Your task to perform on an android device: This video channel This American Life content is appealing to me. That's why I want to subscribe to the channel so that I may view all of the latest videos released on this channel.
Image 0: 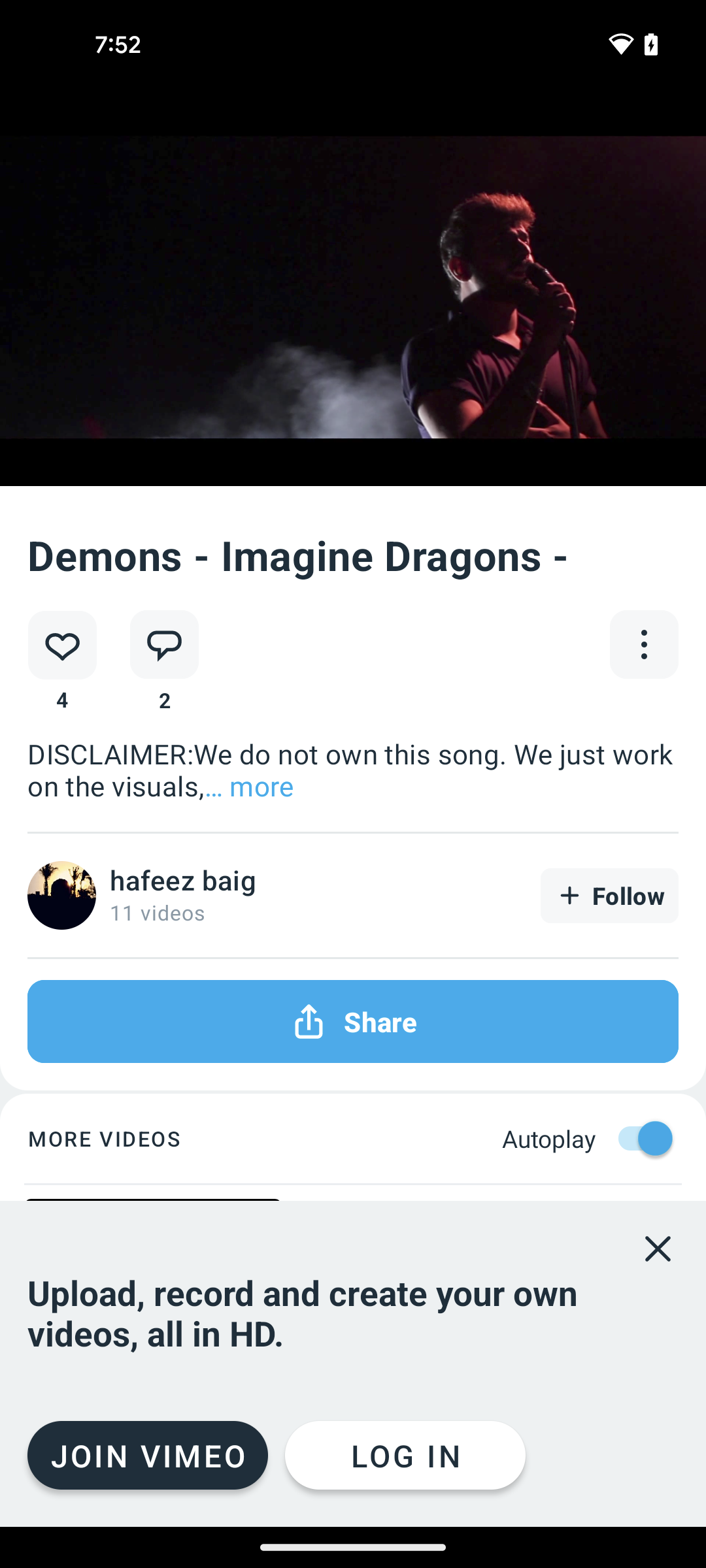
open the Youtube app
Step 0: open app "YouTube"
Image 1: 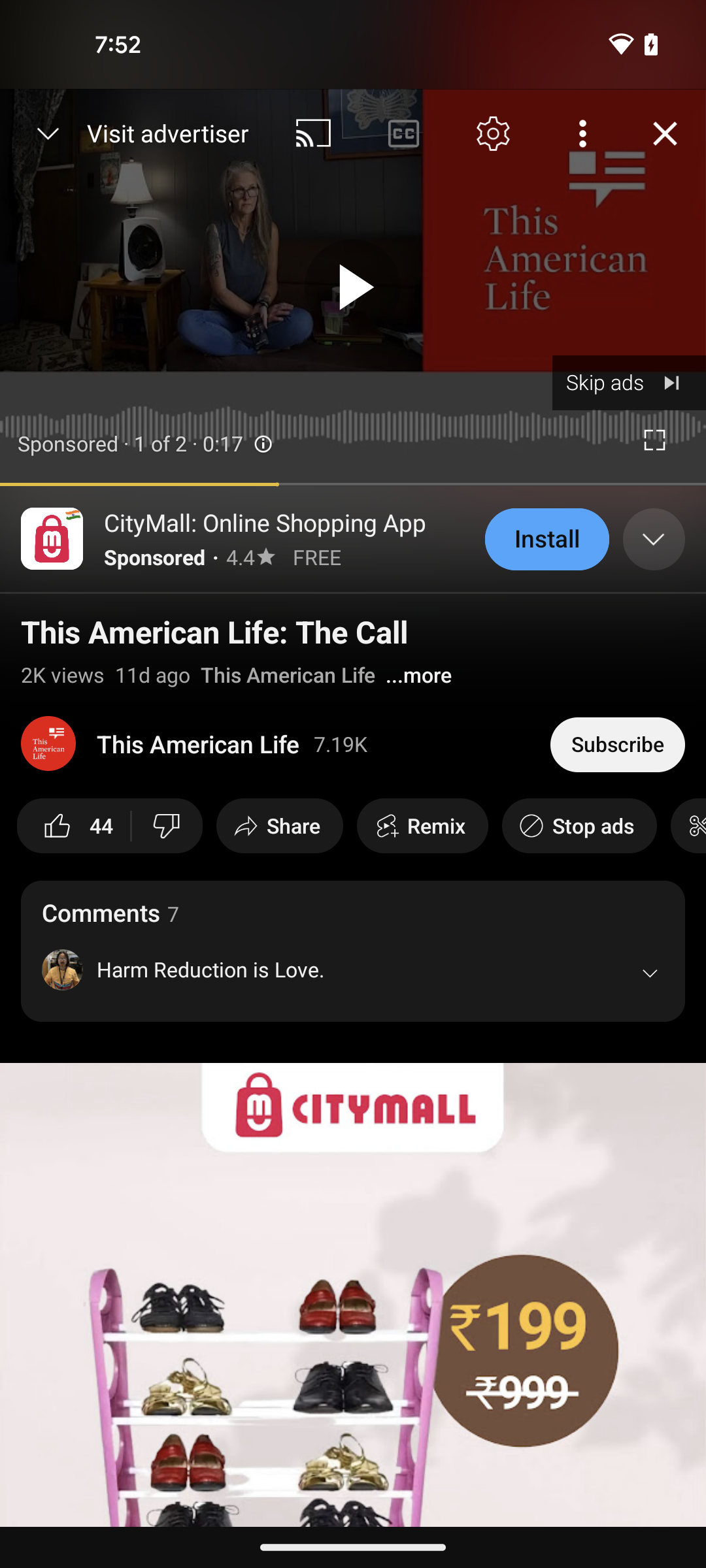
click on the channel name This American Life
Step 1: click (198, 743)